Your task to perform on an android device: On the trivago app, contact the help center and view the answer about booking on how to cancel or change my reservation?
Image 0: 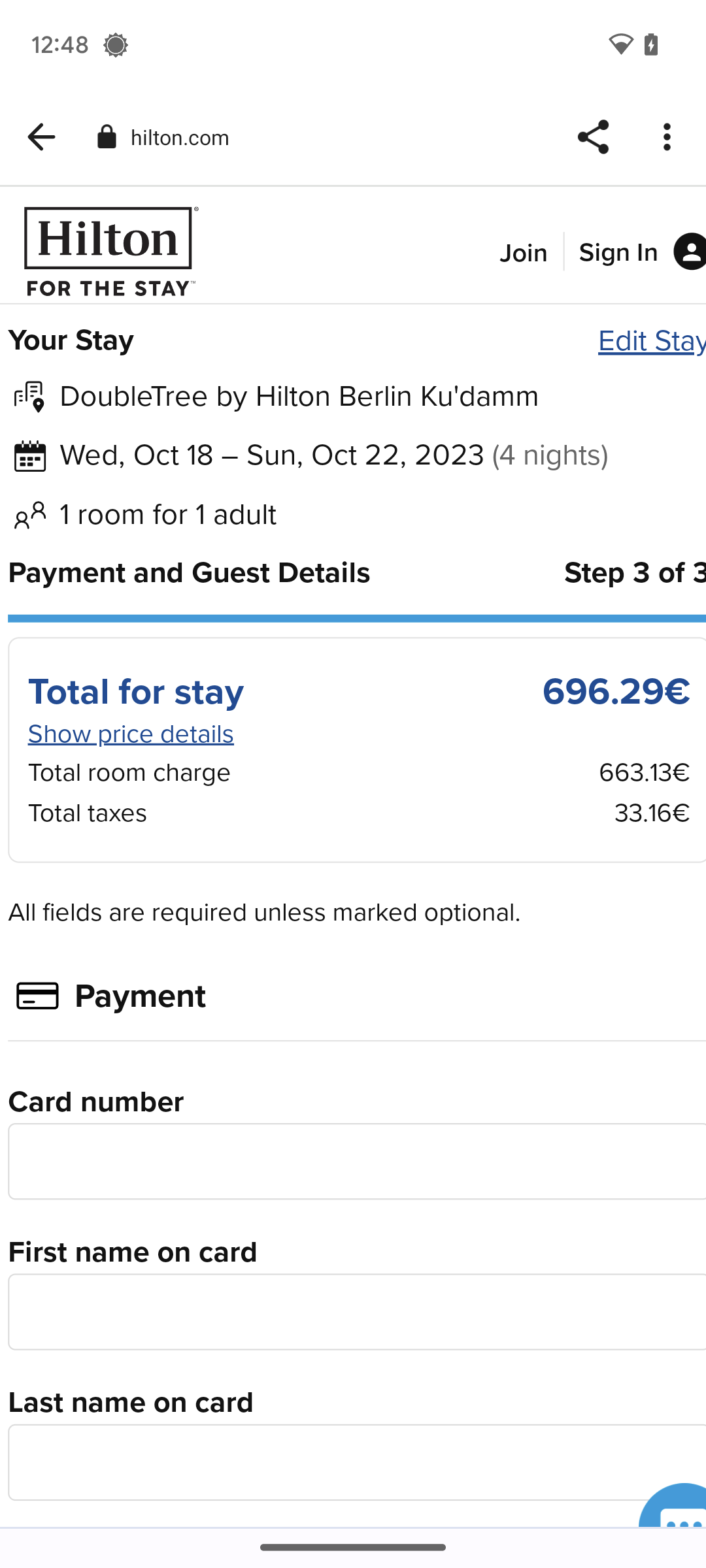
At the top-left corner of the screen, click on the back arrow.
Step 0: click (41, 137)
Image 1: 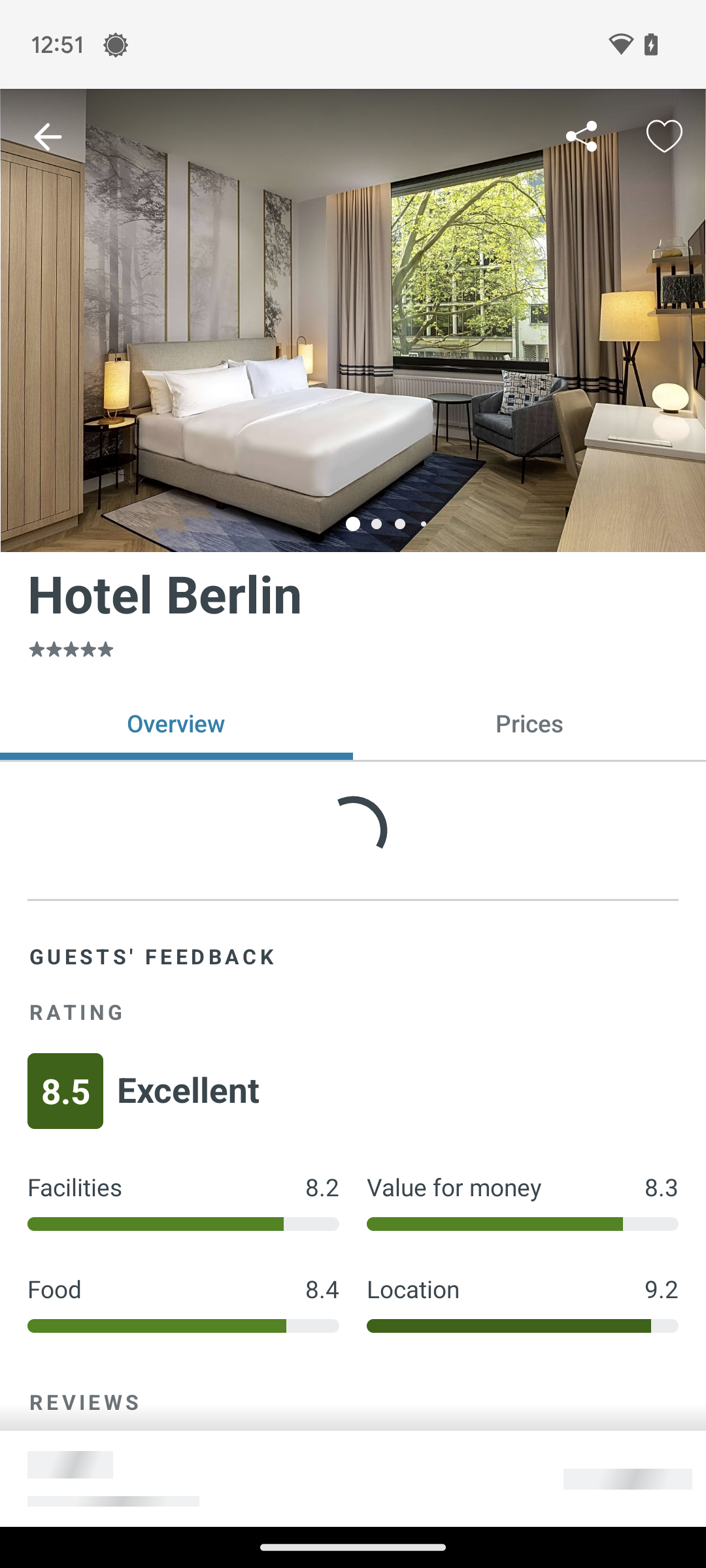
Go back to the home screen of the app.
Step 1: press back button
Image 2: 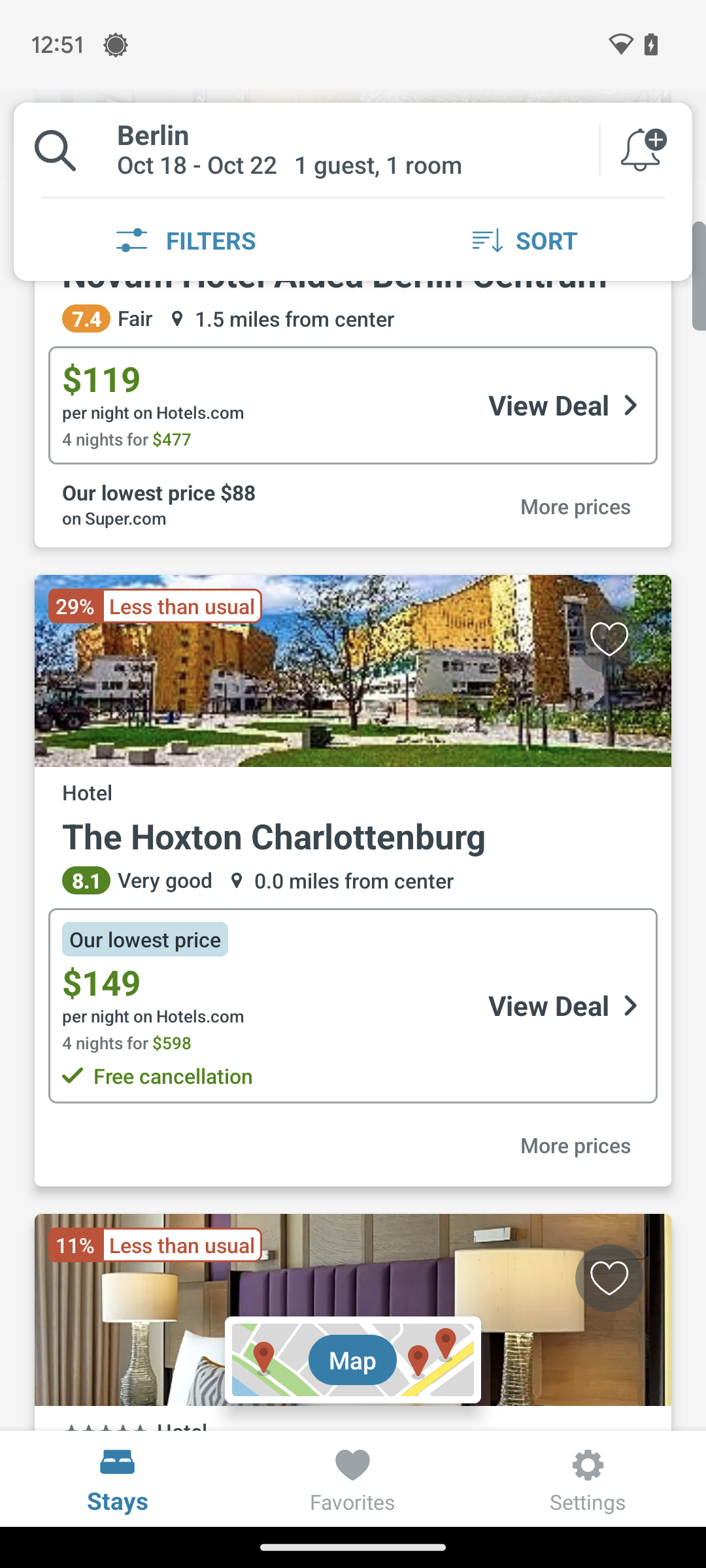
Go back to the home screen of the app.
Step 2: press back button
Image 3: 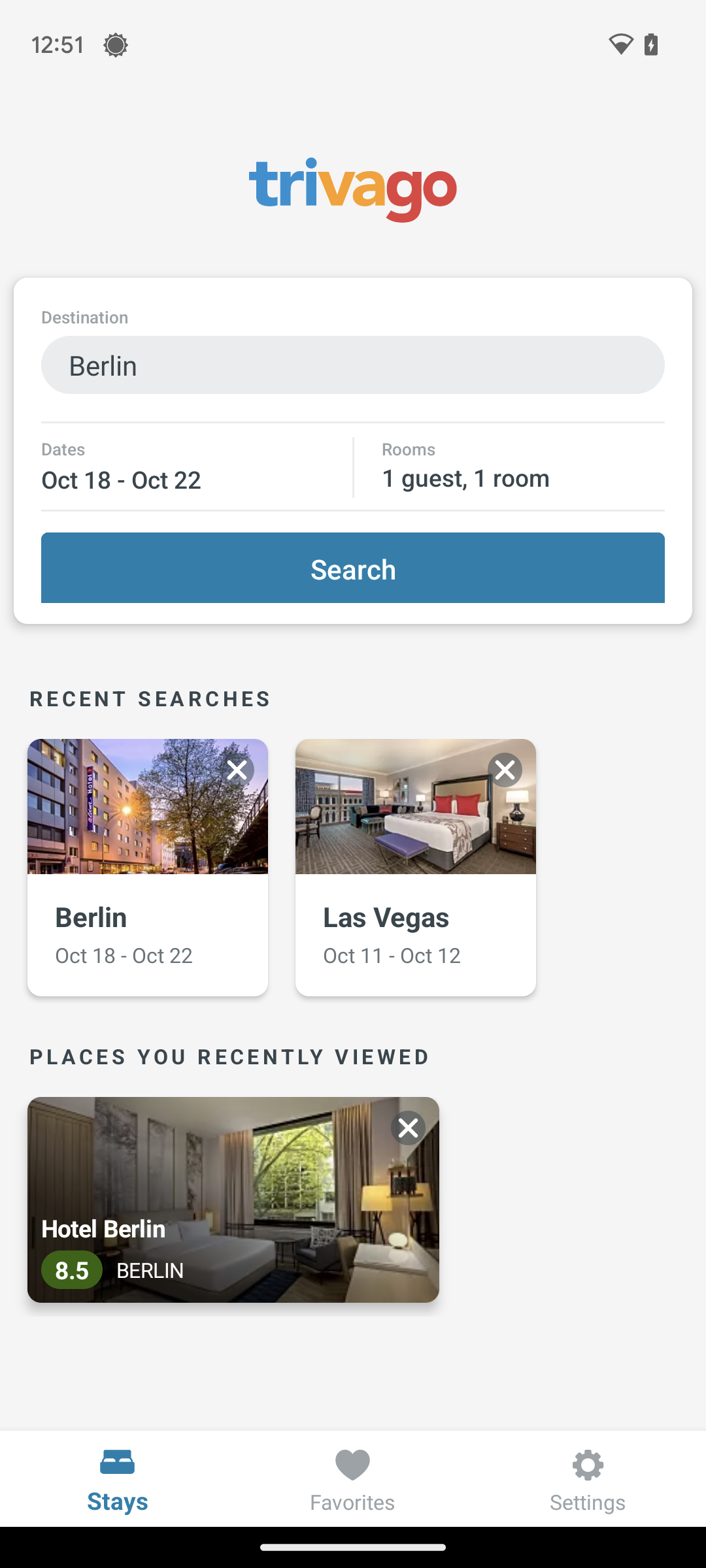
At the bottom-right corner of the screen, click on Settings.
Step 3: click (588, 1478)
Image 4: 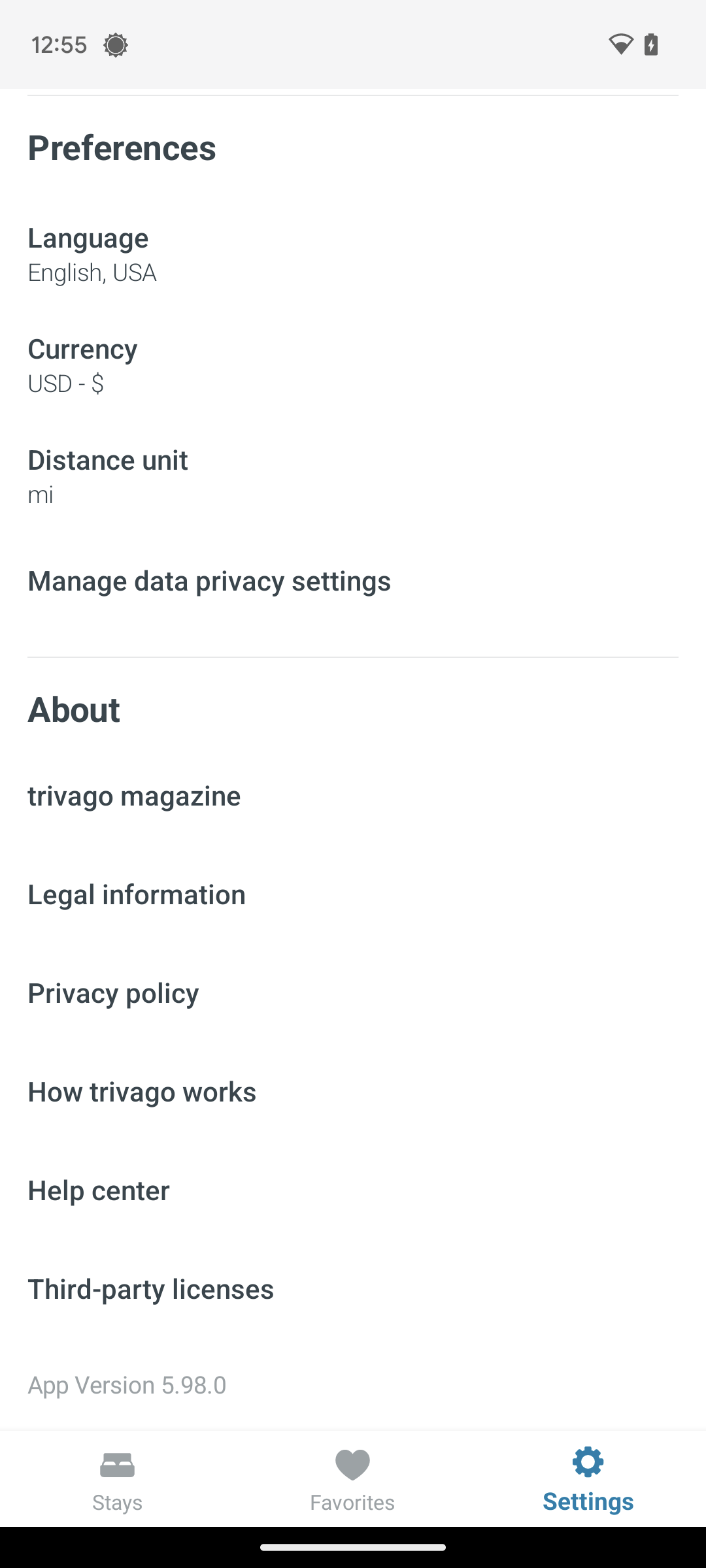
Click on the help center tab.
Step 4: click (353, 1189)
Image 6: 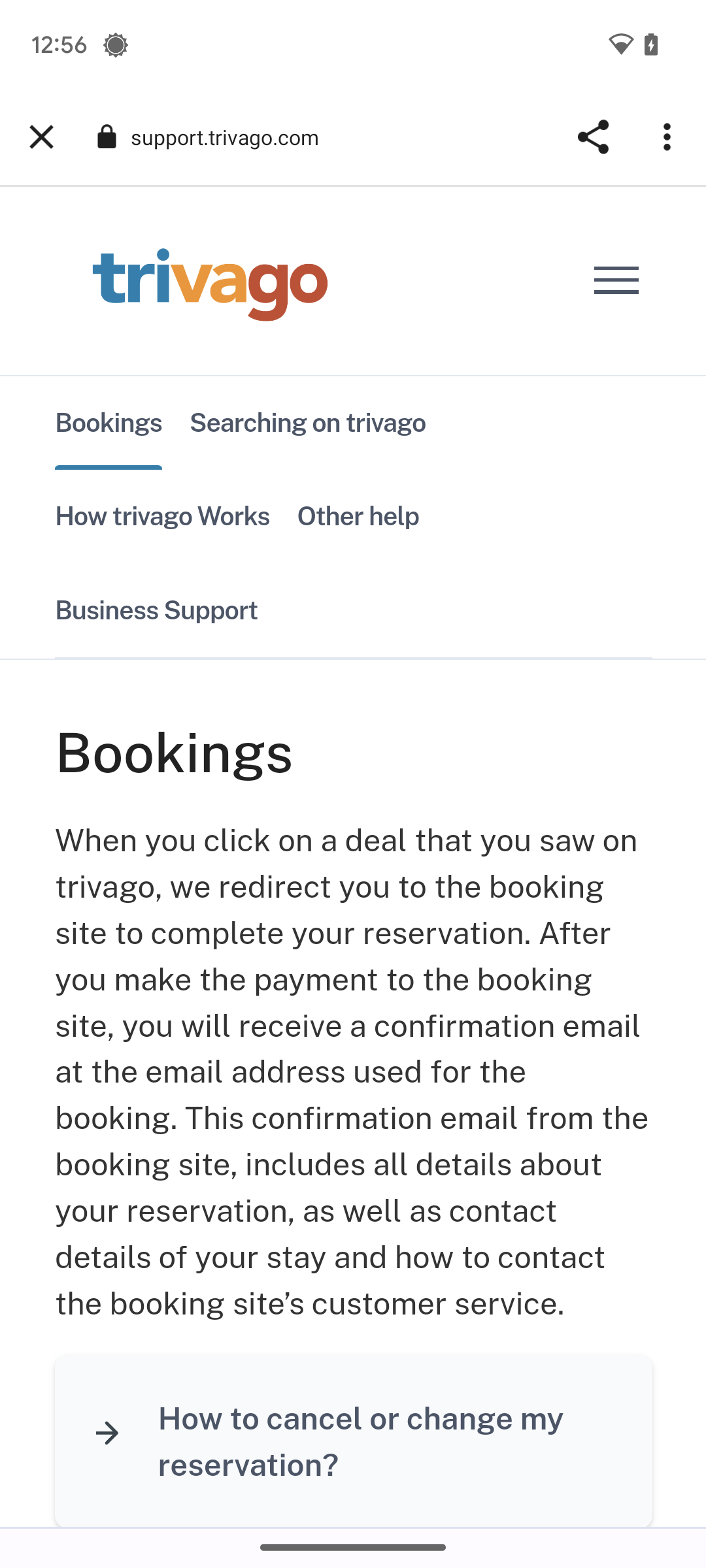
Click on the question how to cancel or change my reservation?
Step 6: click (360, 1441)